Your task to perform on an android device: Remove "The Road Less Traveled"  book by Elizabeth Billingsley from my Kobo books app  Wishlist.
Image 0: 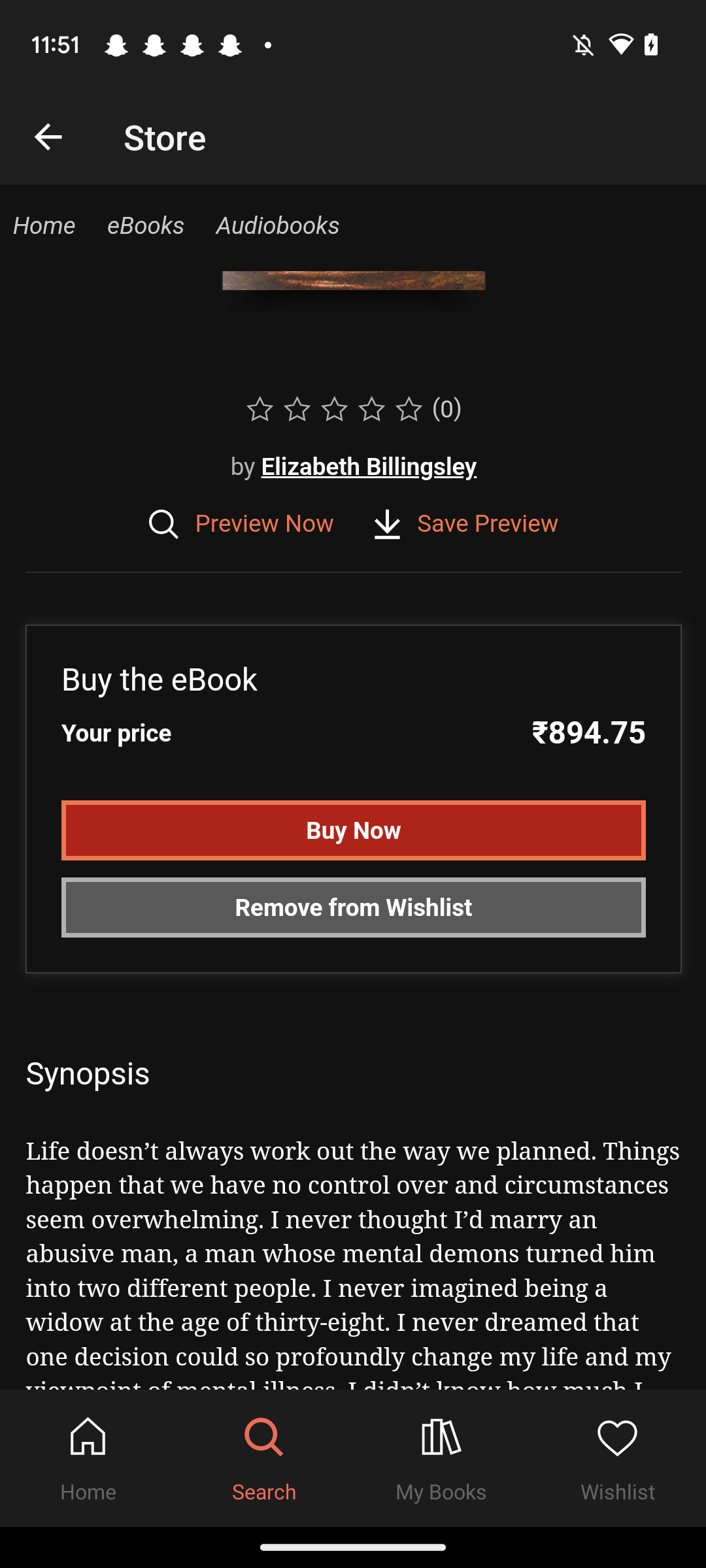
Click on the "Remove From Wishlist" tab.
Step 0: click (352, 909)